Your task to perform on an android device: Go to the Rapidbox app and view all the shoes by Atom brand.
Image 0: 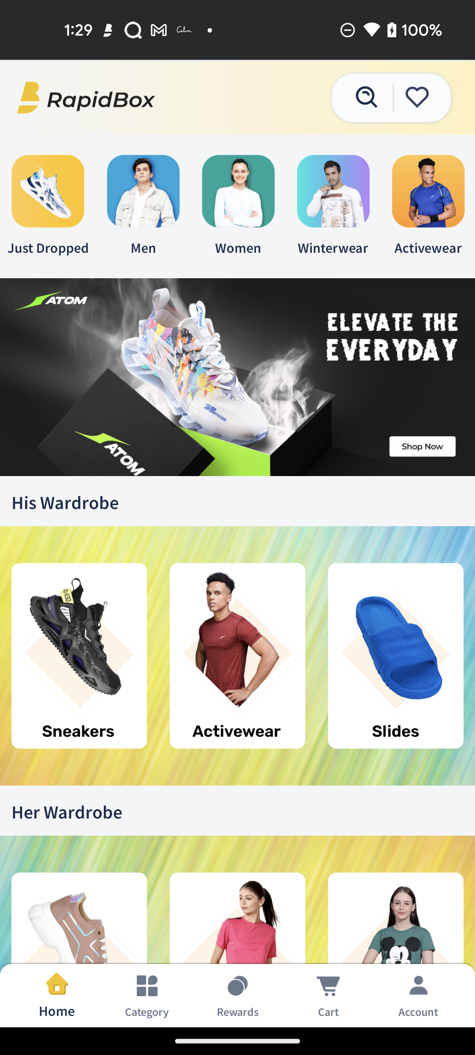
 View all the shoes by Atom brand.
Step 0: click (367, 98)
Image 1: 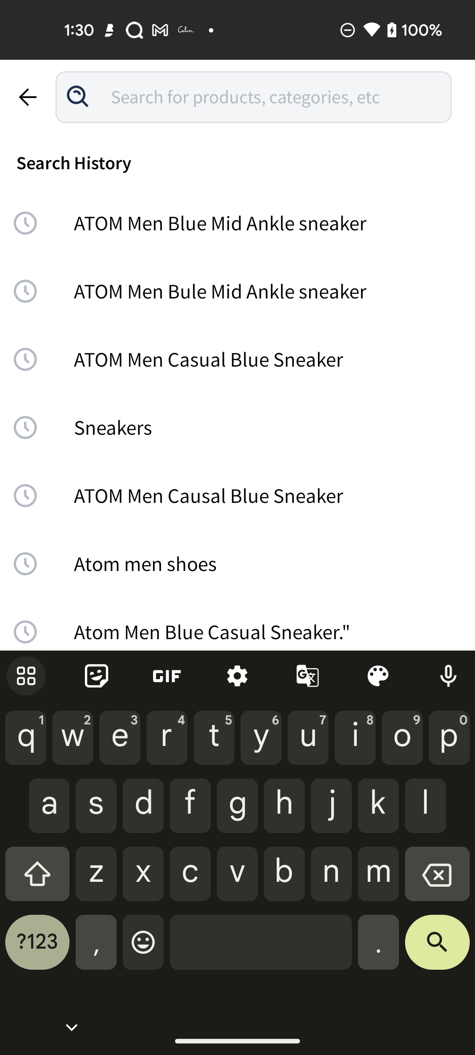
Click on the screen bar top of the bottom of right corner
Step 1: click (437, 949)
Image 2: 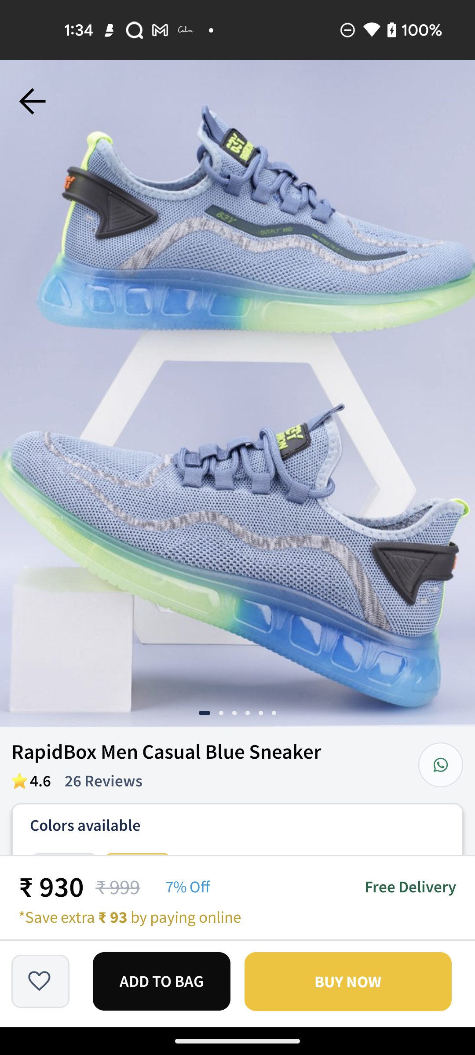
Click on the screen bar top of the bottom of right corner
Step 2: wait
Image 3: 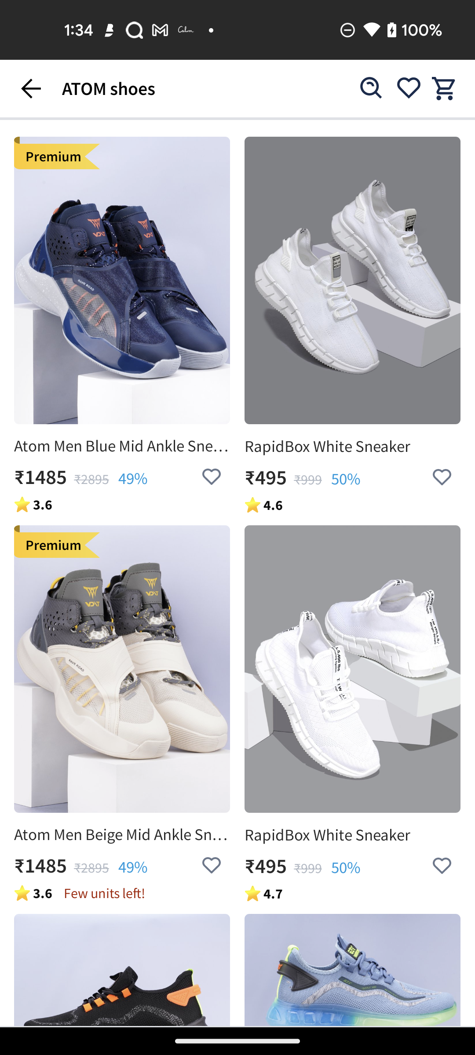
Click on the screen bar top of the bottom of right corner
Step 3: scroll down
Image 4: 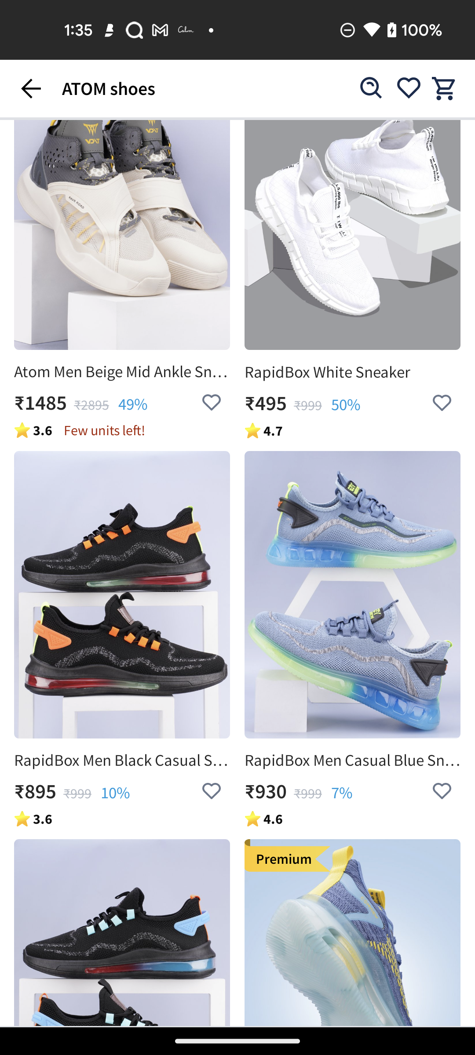
Click on the screen bar top of the bottom of right corner
Step 4: scroll down
Image 5: 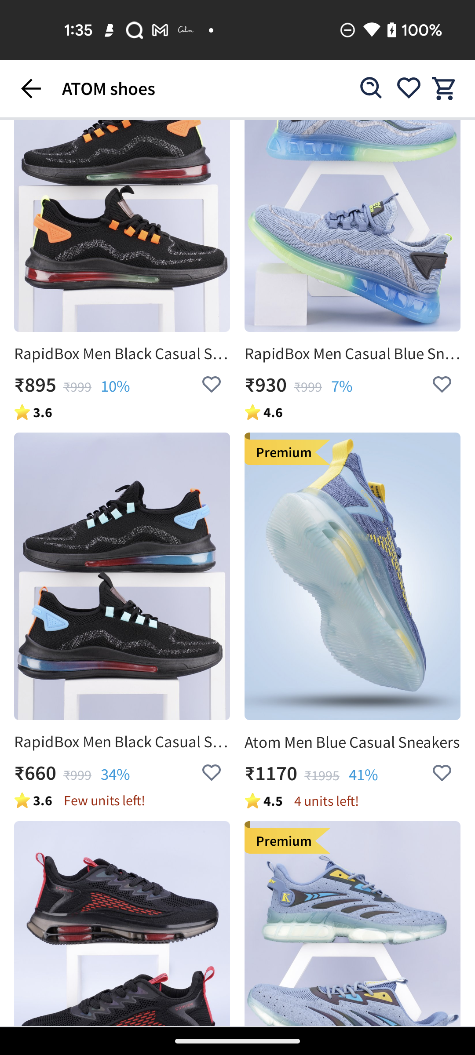
Click on the screen bar top of the bottom of right corner
Step 5: scroll down
Image 6: 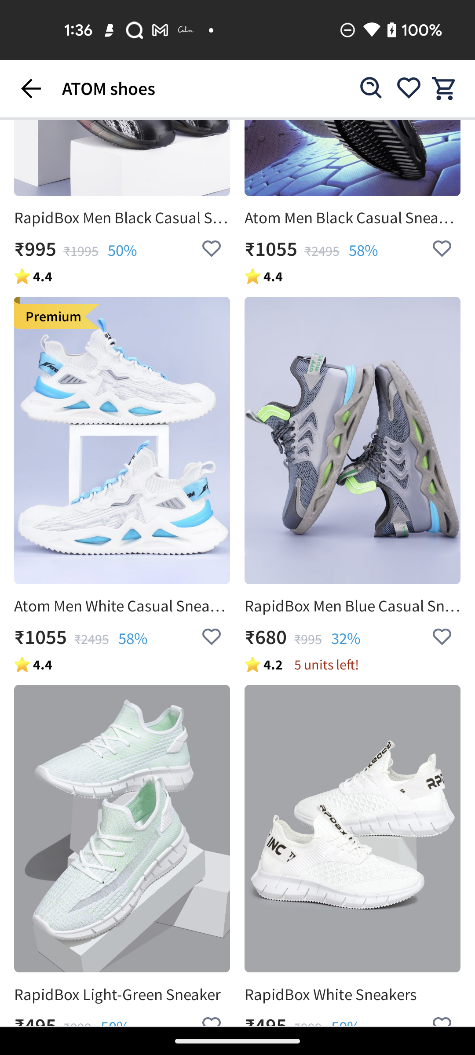
Click on the screen bar top of the bottom of right corner
Step 6: wait